Your task to perform on an android device: I want to edit the reminder to buy new Balance hiking shoes with a reminder time of 2 p.m. on the Taskito app.
Image 0: 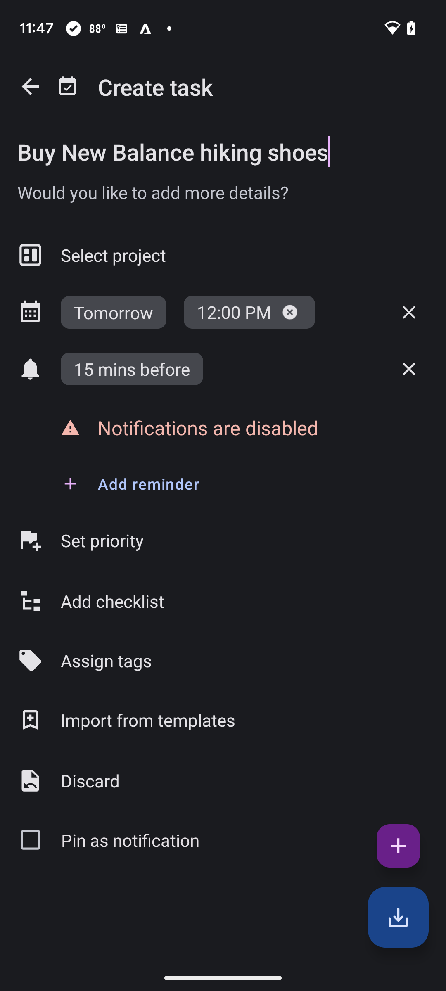
Click on time
Step 0: click (234, 312)
Image 1: 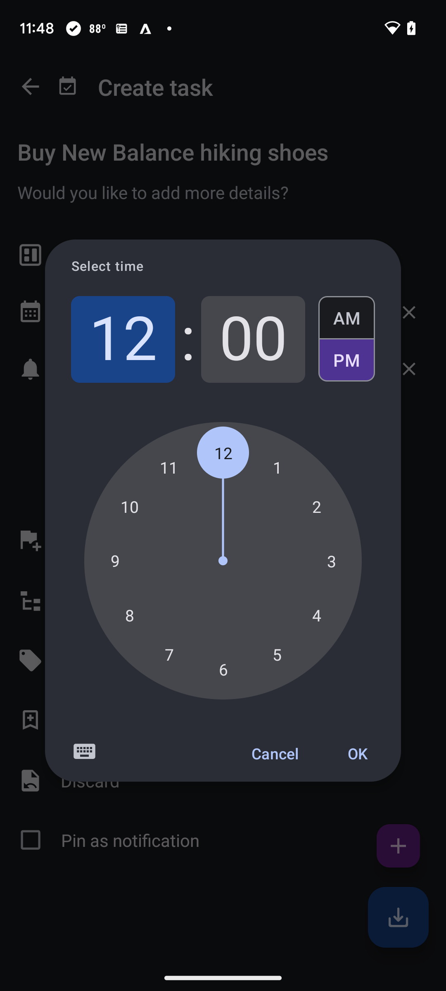
Select 2 pm
Step 1: click (316, 507)